Your task to perform on an android device: I'd like to track the general progress of my garden plant.
Image 0: 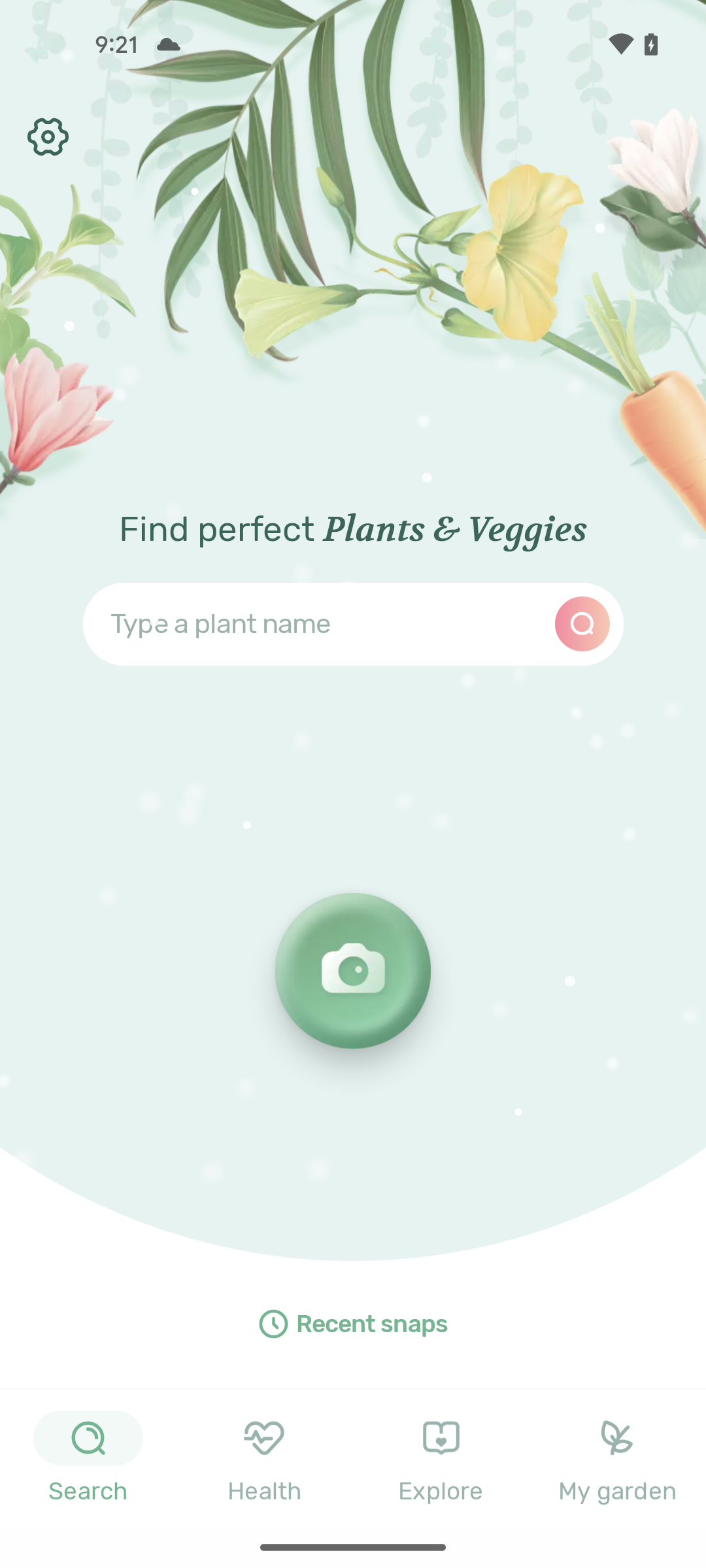
click on My garden tab
Step 0: click (618, 1458)
Image 1: 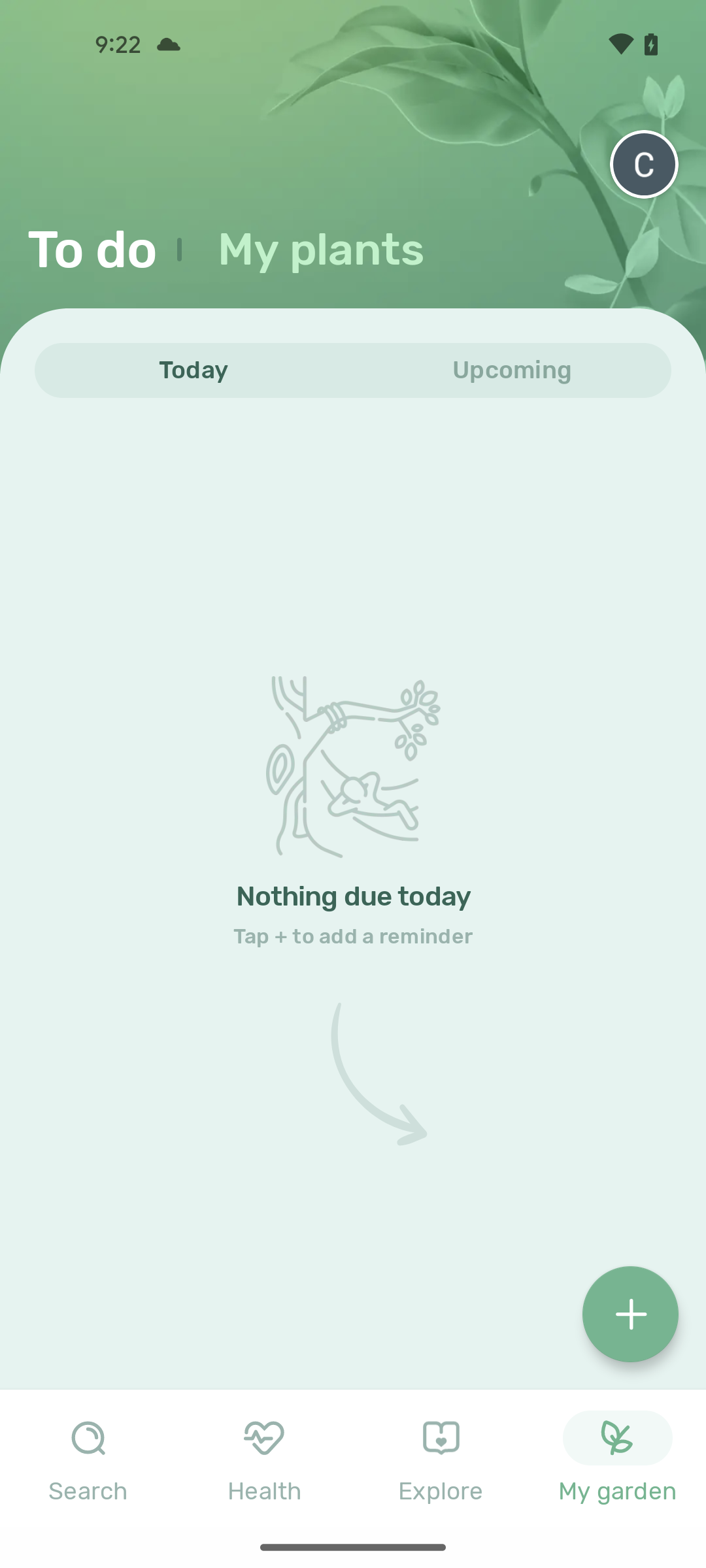
click on My Plants section
Step 1: click (321, 249)
Image 2: 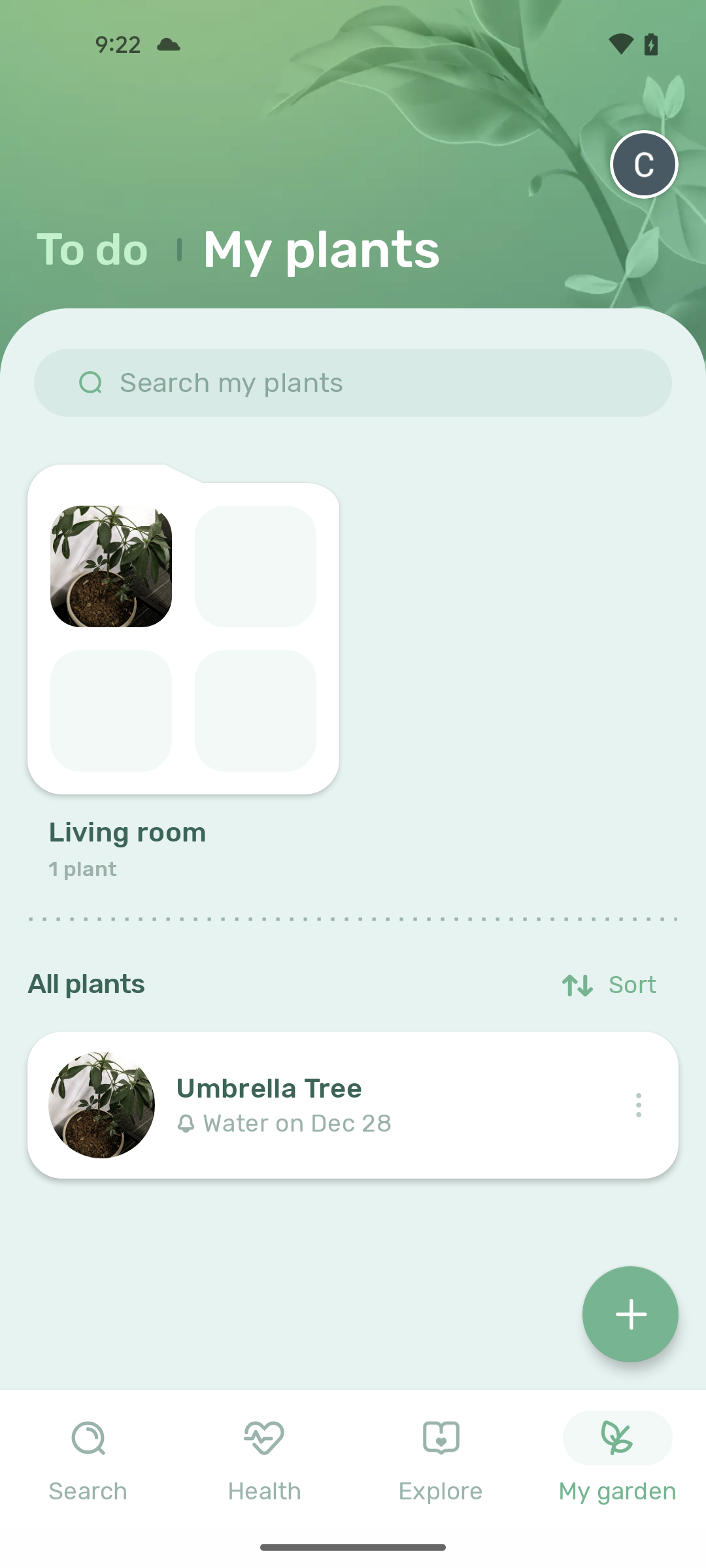
click on Umbrella Tree plant
Step 2: click (386, 1106)